Your task to perform on an android device: Open Youtube and search for video "how to make chocolate fudge brownies .
Image 0: 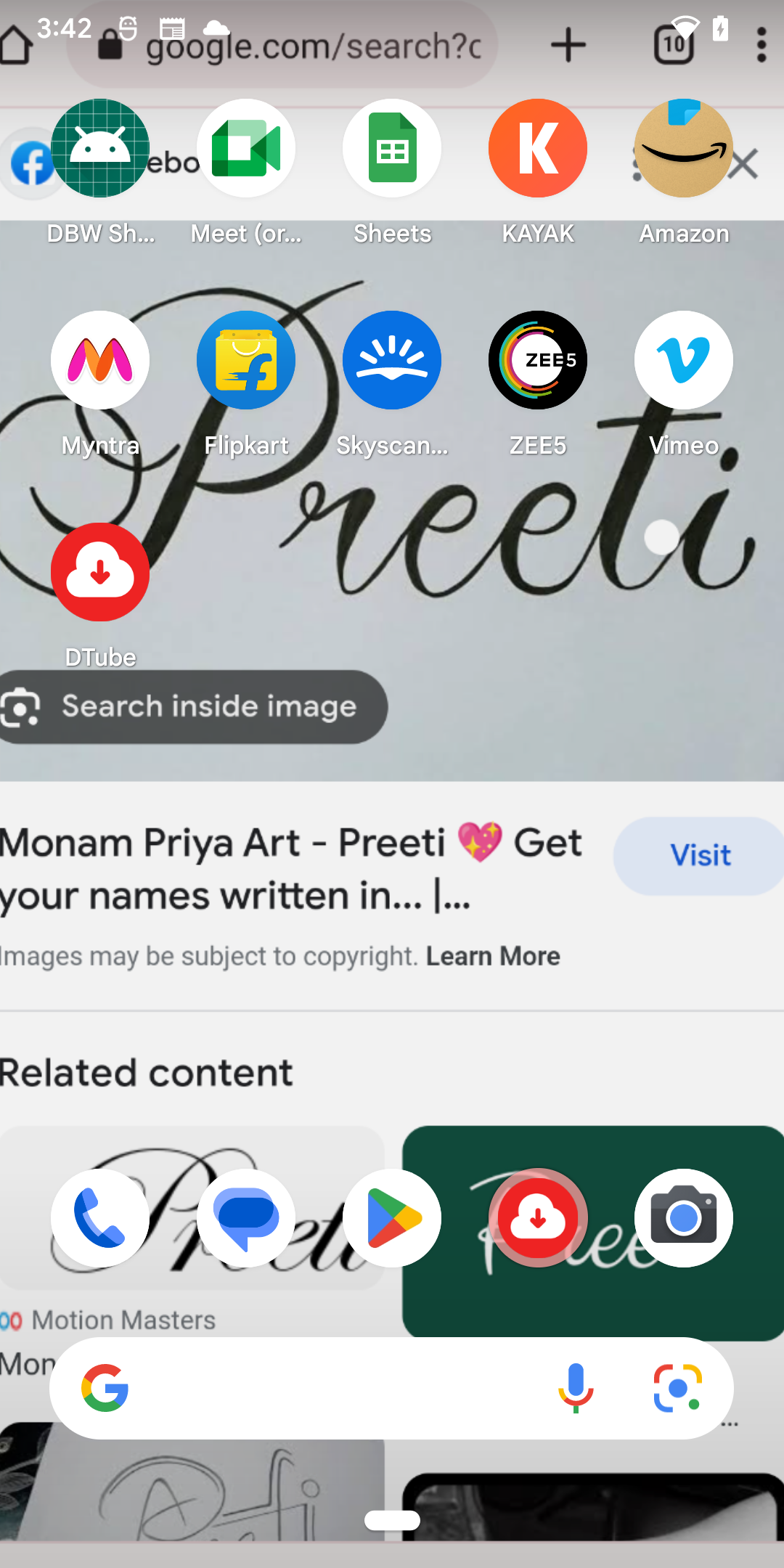
Open YouTube App
Step 0: open app "YouTube"
Image 1: 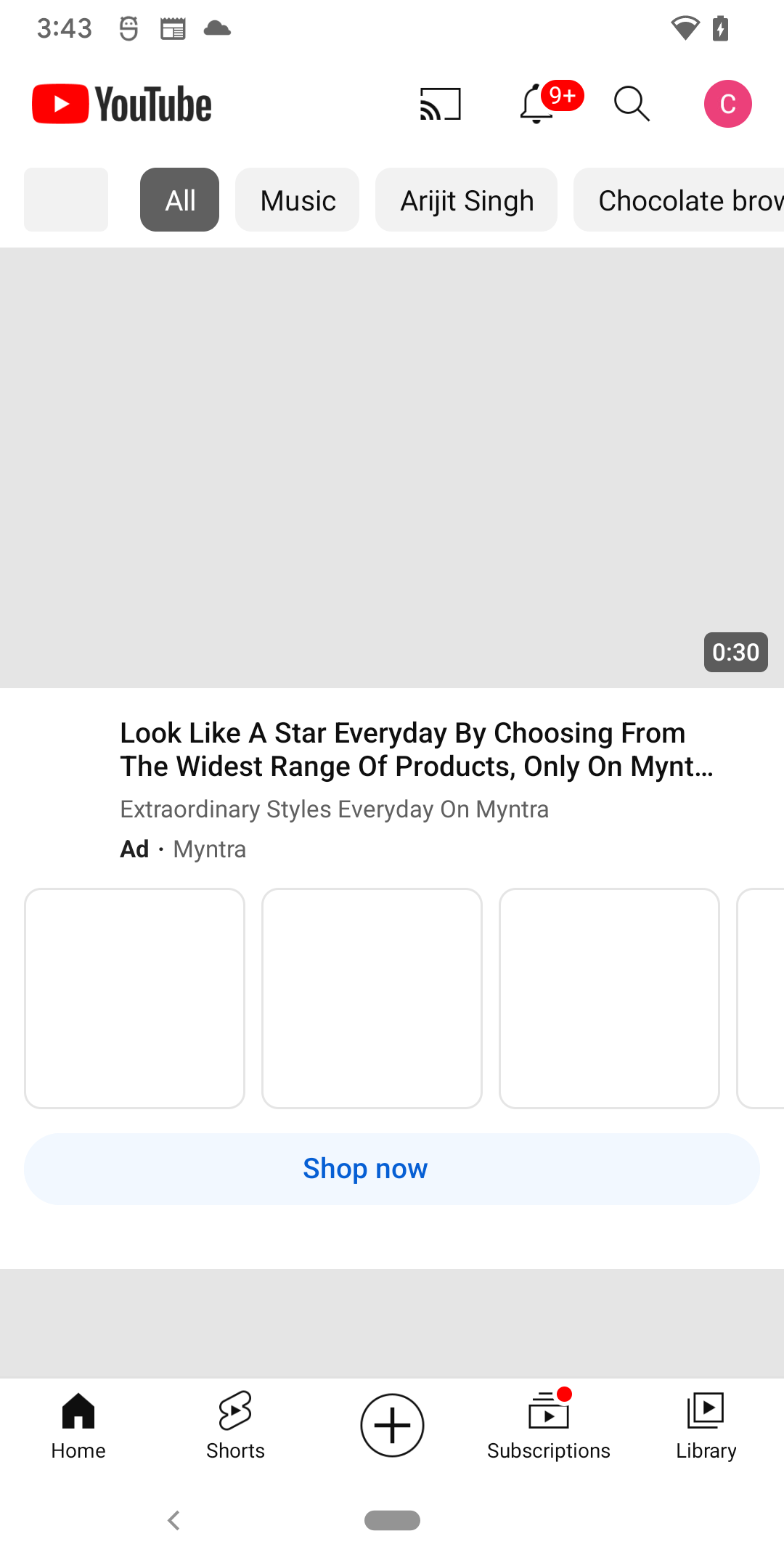
Click on the search icon 
Step 1: click (632, 104)
Image 2: 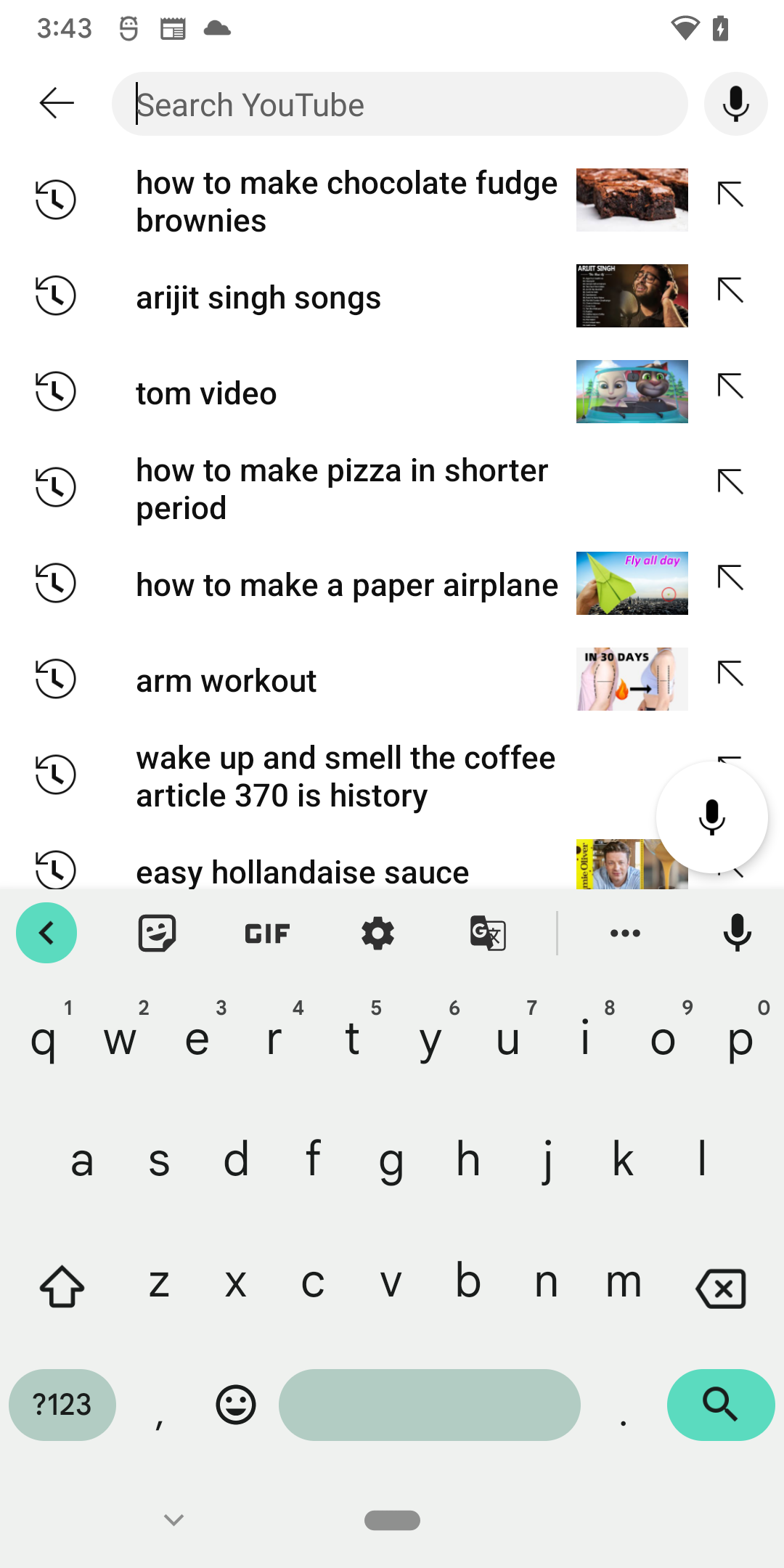
how to make chocolate fudge brownies
Step 2: type "search how to make chocolate fudge brownies"
Image 3: 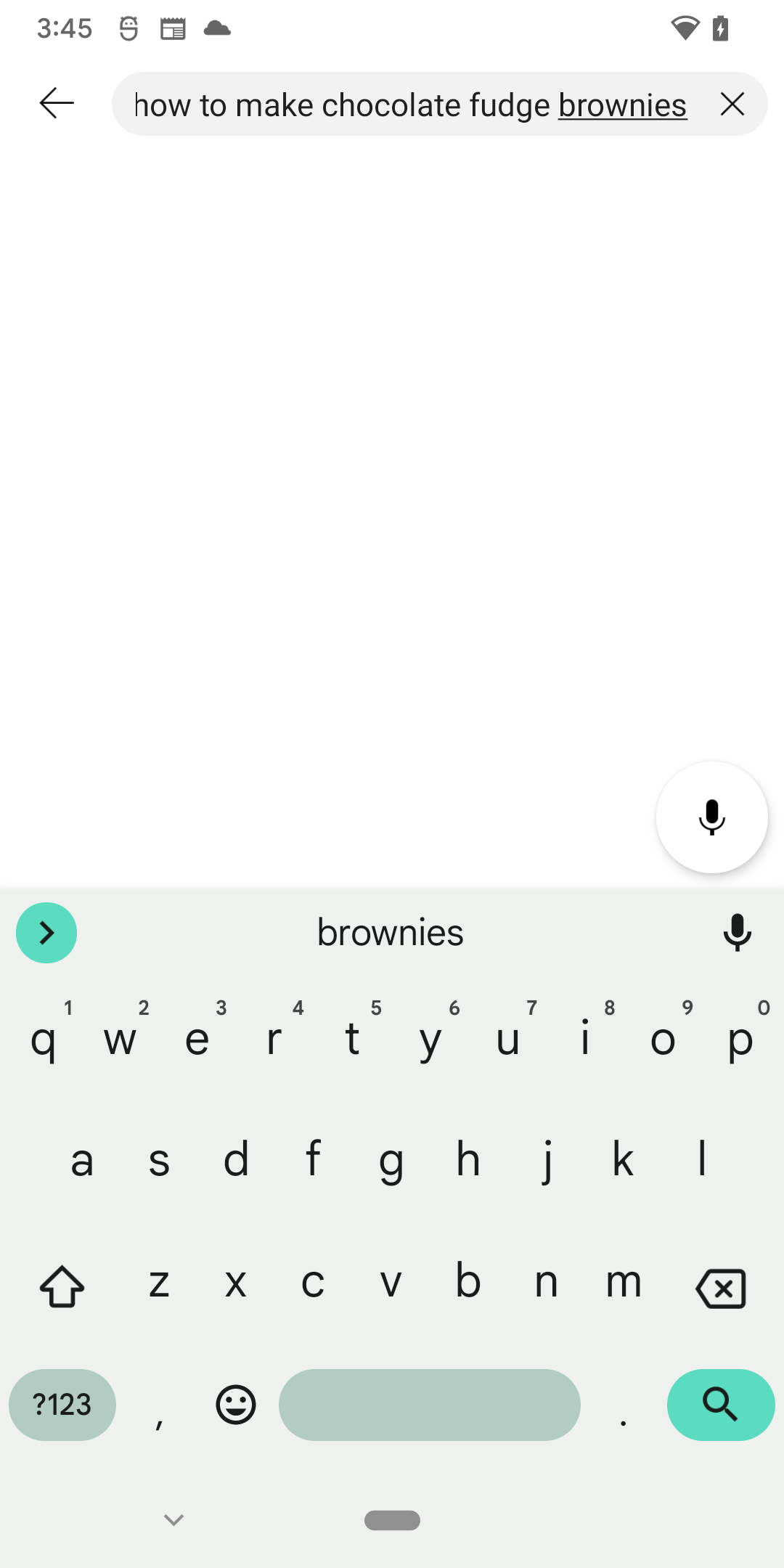
Click on the search icon on the keyboard
Step 3: click (721, 1414)